Your task to perform on an android device: I should erase the Favorite drinks reminder from the reminder app since I no longer need it
Image 1: 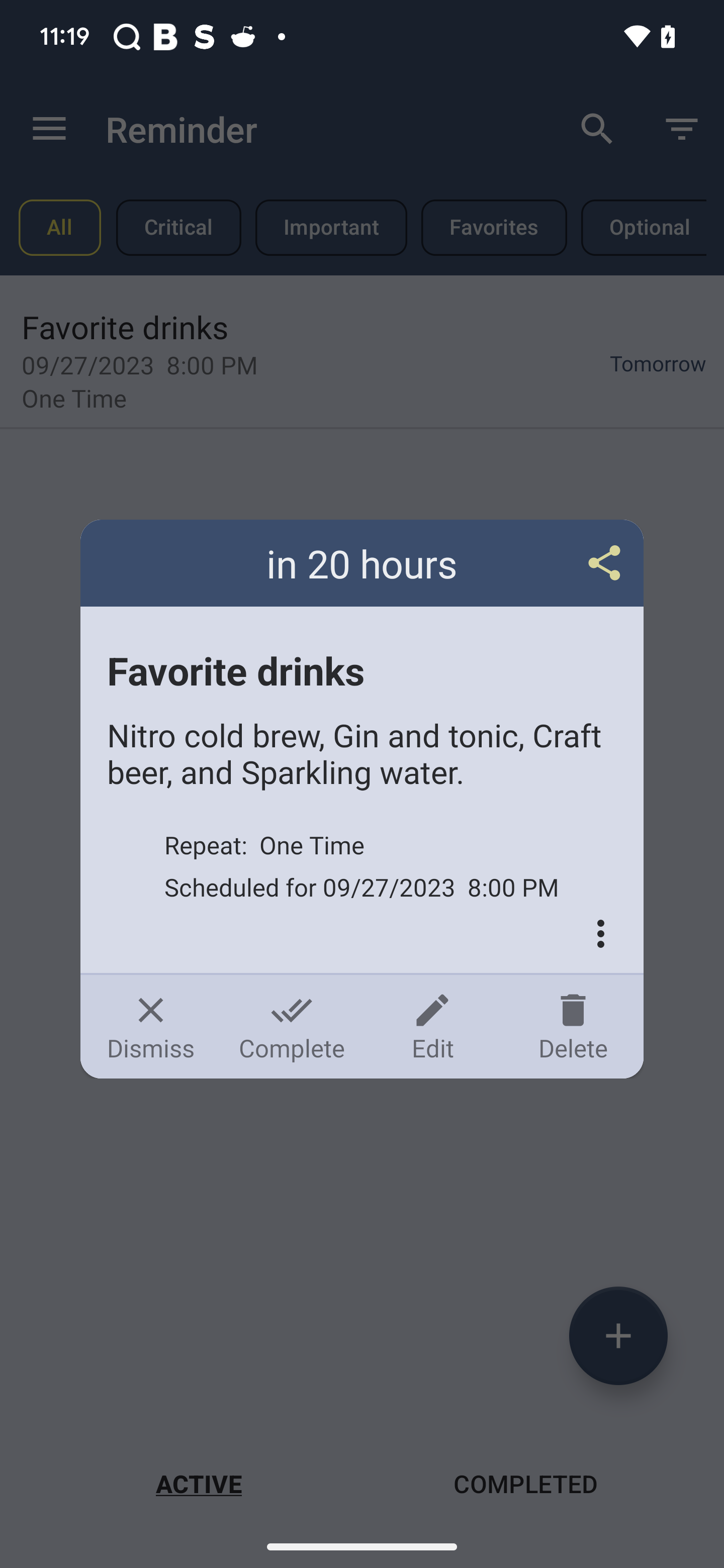
Click on the delete option 
Step 1: click (573, 1026)
Image 2: 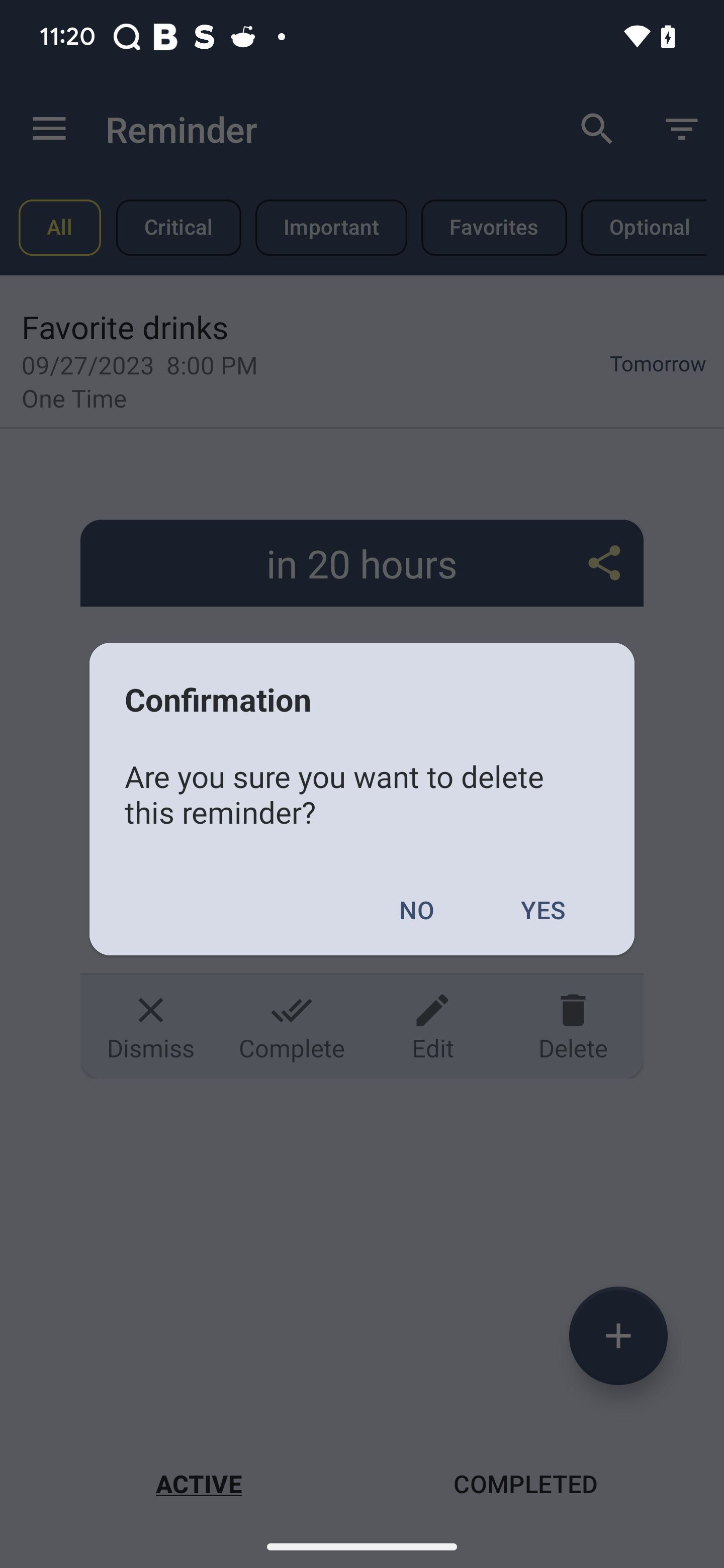
Click on the yes option
Step 2: click (543, 909)